Your task to perform on an android device: Open the Clock App tap on the timer tab and  click on the close icon to delete timer 
Image 0: 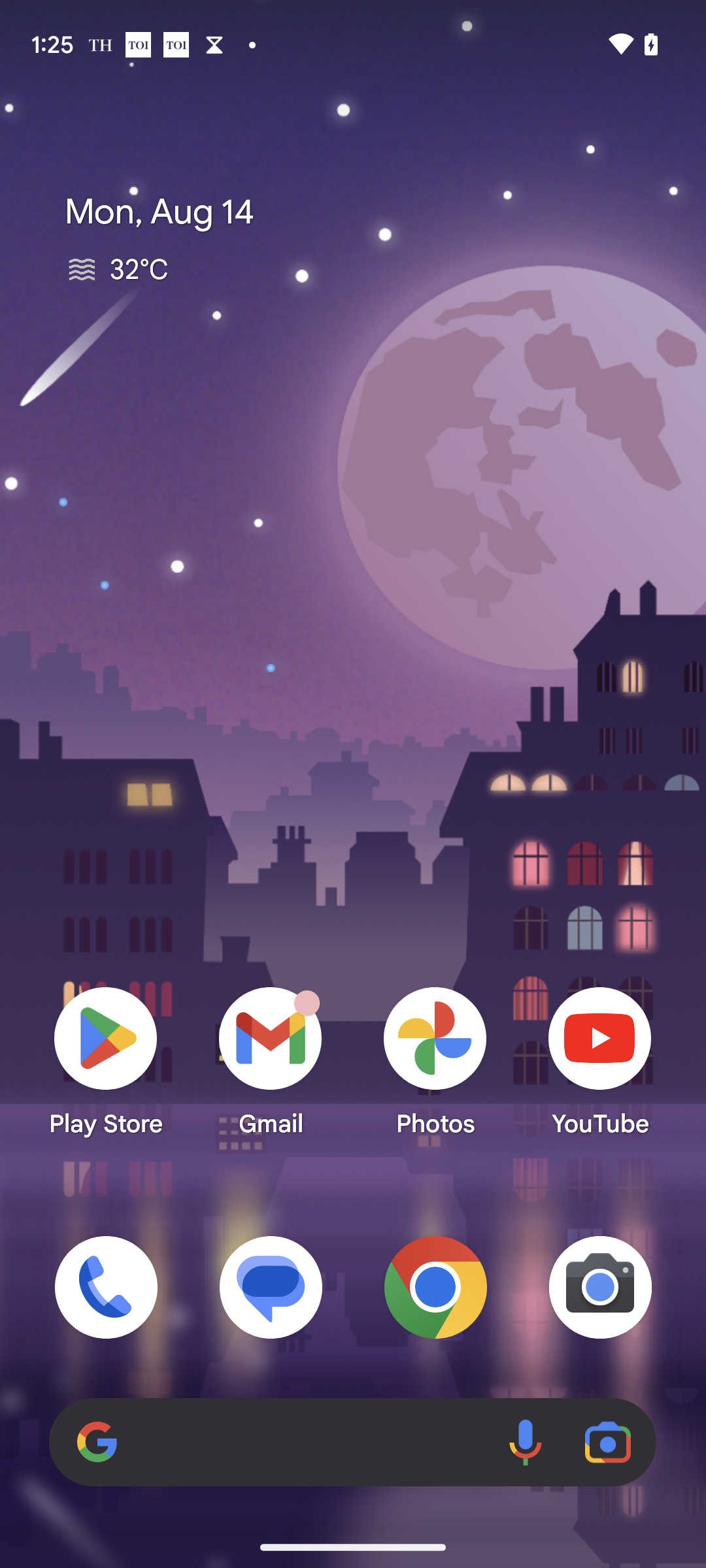
Open the Clock App
Step 0: open app "Clock"
Image 1: 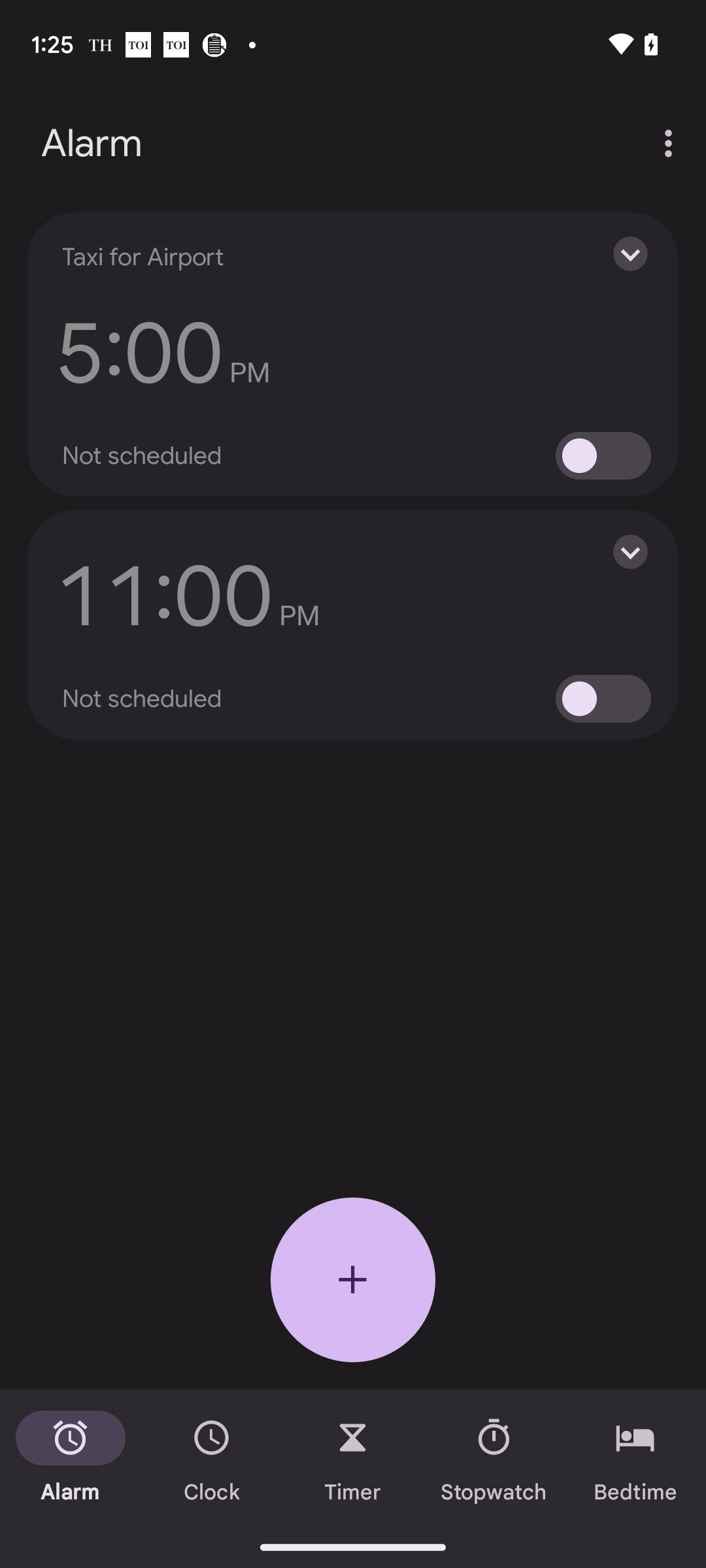
Click on the timer tab
Step 1: click (353, 1458)
Image 2: 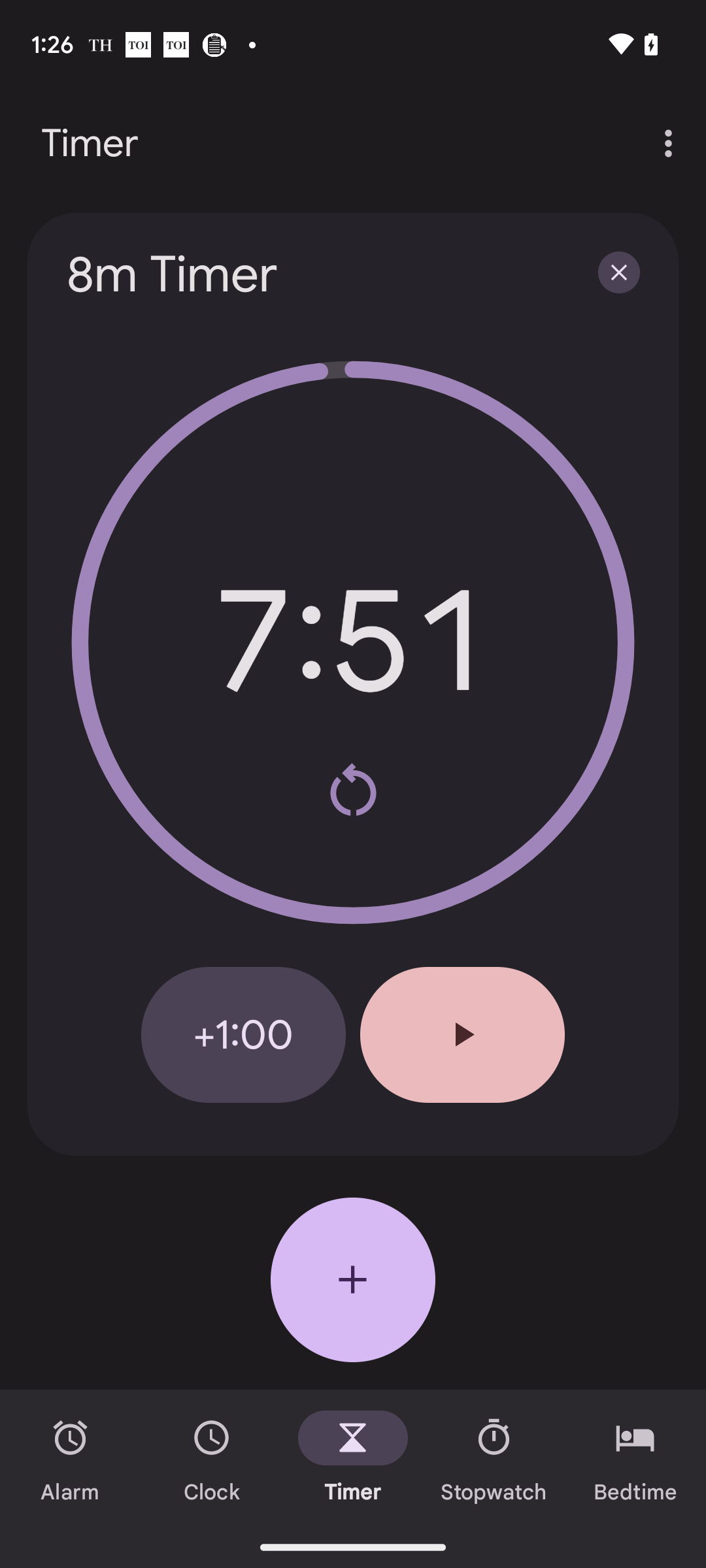
Click on the close or cross icon to delete timer
Step 2: click (619, 272)